Your task to perform on an android device: I want to buy a new bicycle for maintain my health and fitness, so search for the bicycle for me in the Decathlon app.
Image 0: 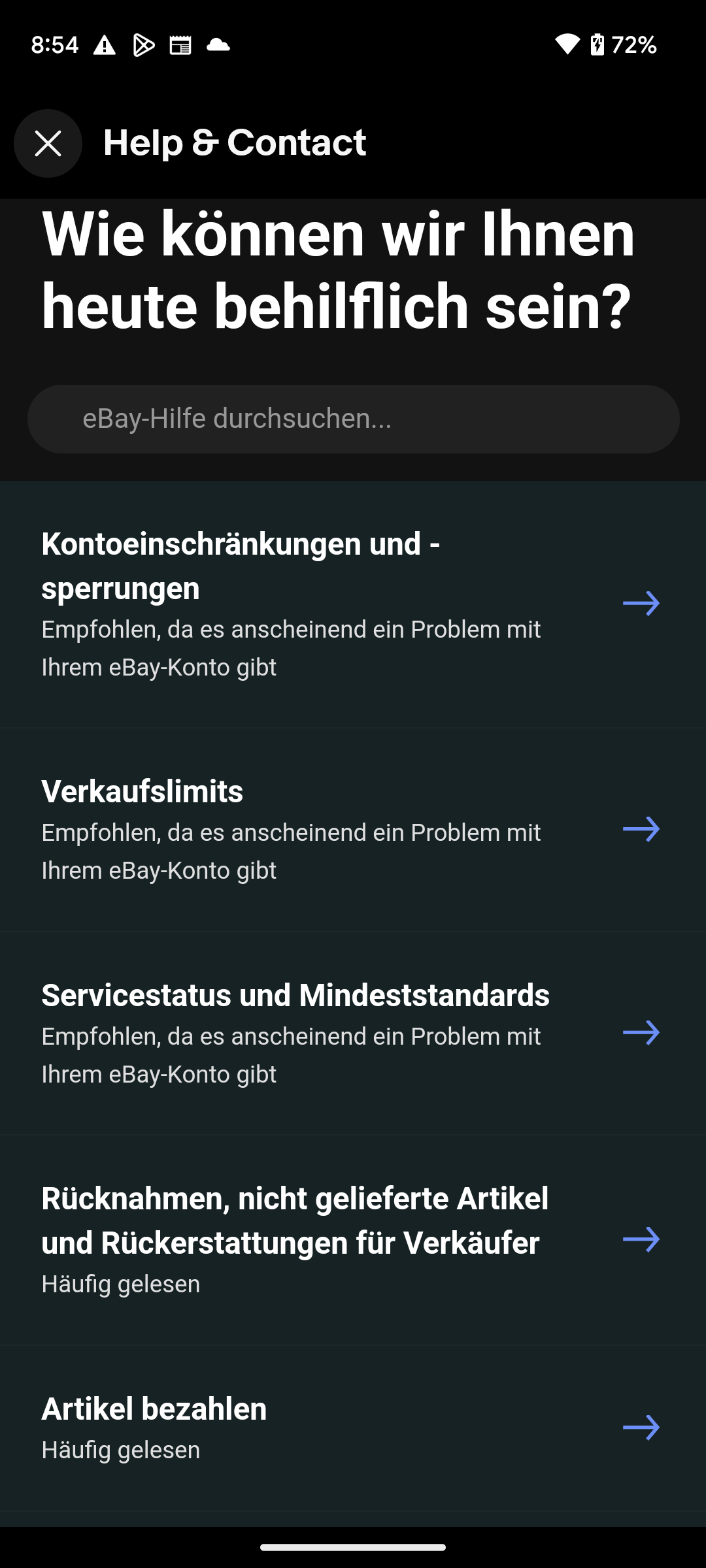
Open the Decathlon app.
Step 0: open app "Decathlon"
Image 1: 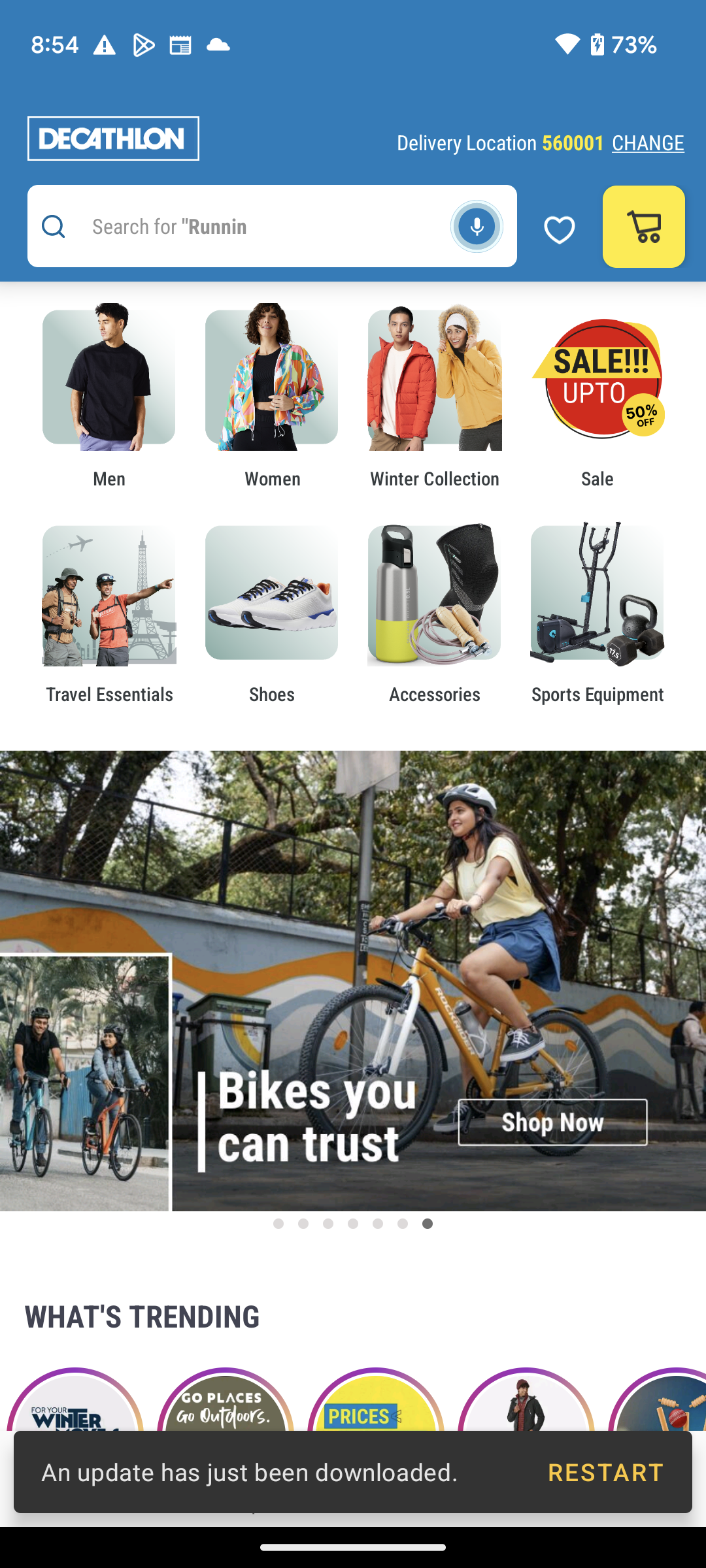
Click on the search bar at the top of the screen to search for the bicycle.
Step 1: click (245, 226)
Image 2: 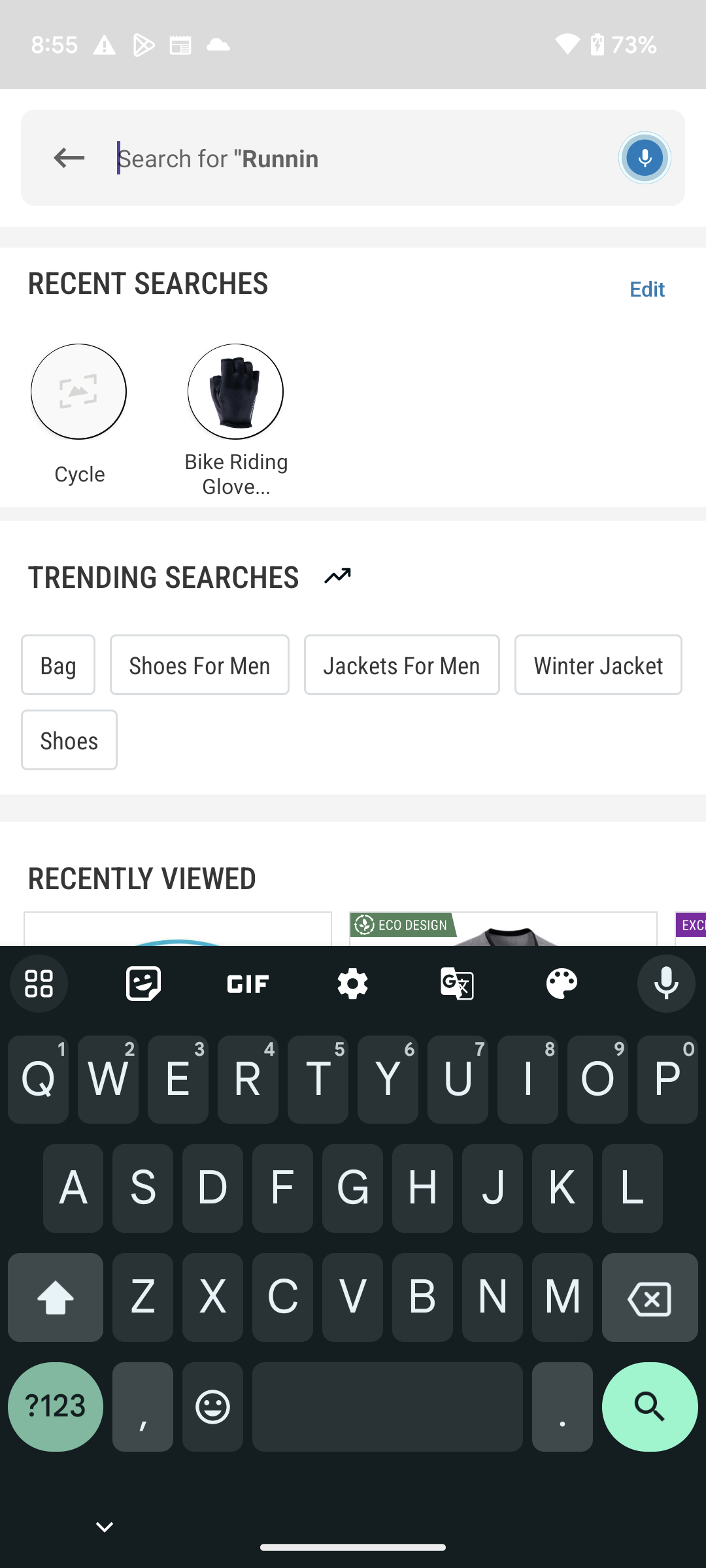
Type Bicycle in the search bar.
Step 2: type "Bicycle"
Image 3: 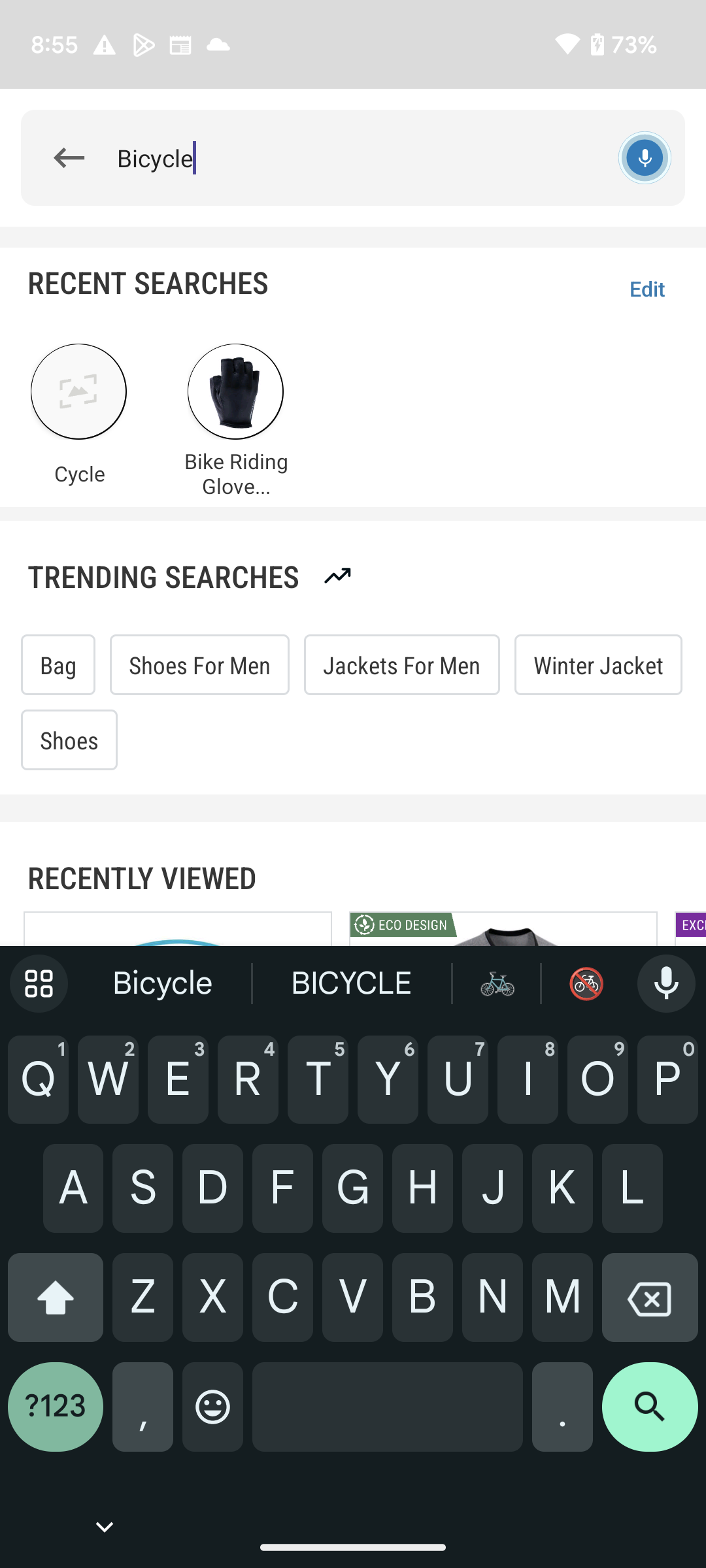
Click on the search icon at the bottom right corner of the screen to search for the product.
Step 3: click (650, 1417)